Your task to perform on an android device: I want to save this presentation slide as a New Project .pptx file
Image 0: 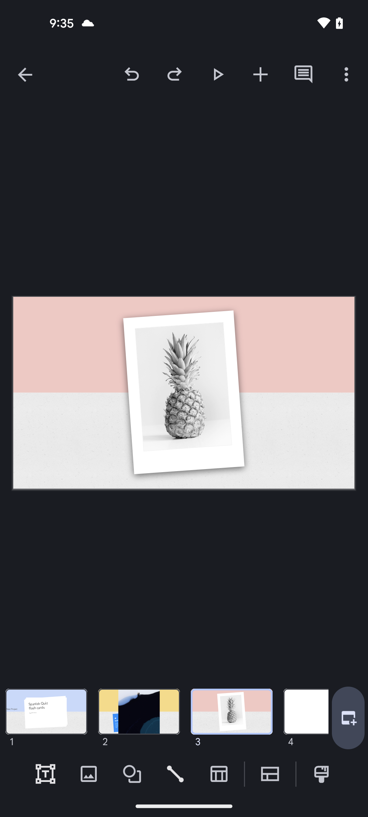
go back
Step 0: press back button
Image 1: 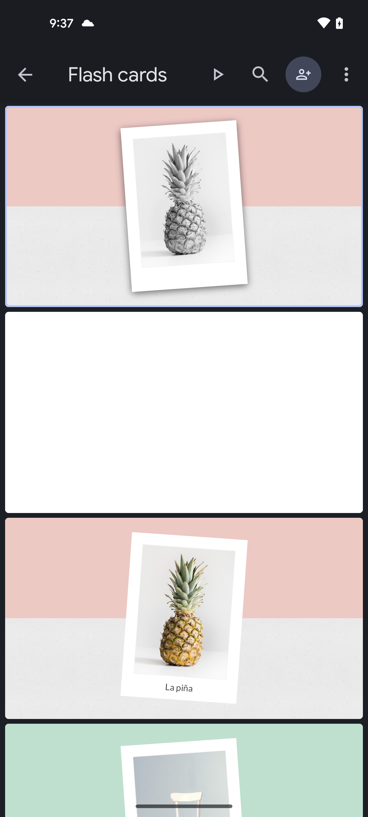
go back again
Step 1: press back button
Image 2: 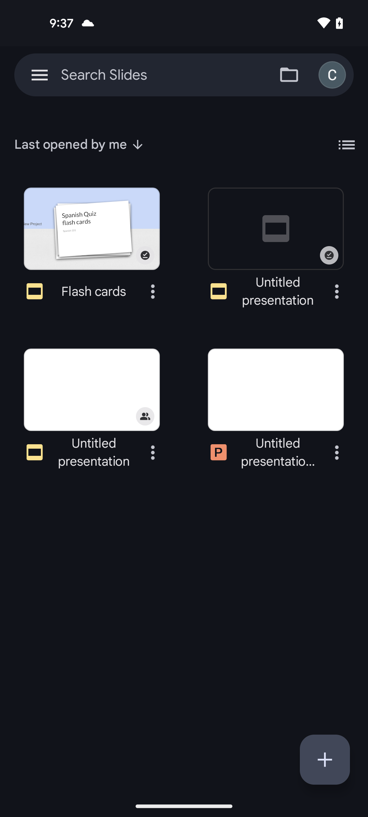
click on three dots of Flash Cards
Step 2: click (153, 291)
Image 5: 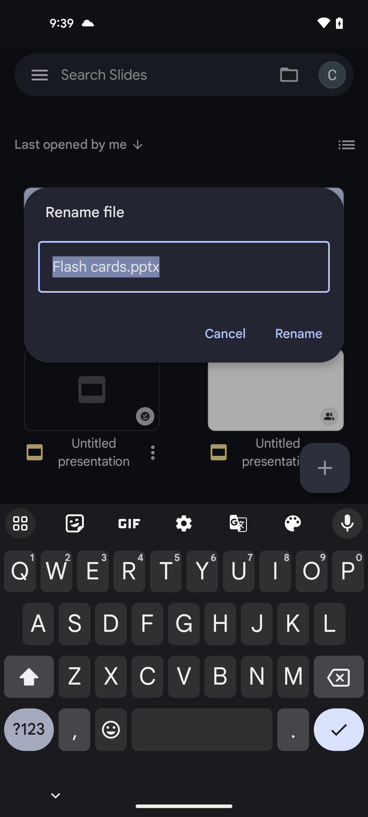
type New Project
Step 5: type "New Project.pptx"
Image 6: 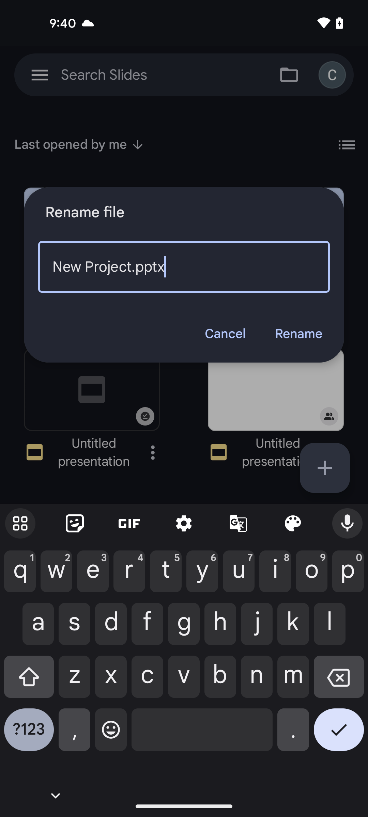
click on Rename
Step 6: click (298, 334)